Your task to perform on an android device: Set up a profile on the Memrise app.
Image 0: 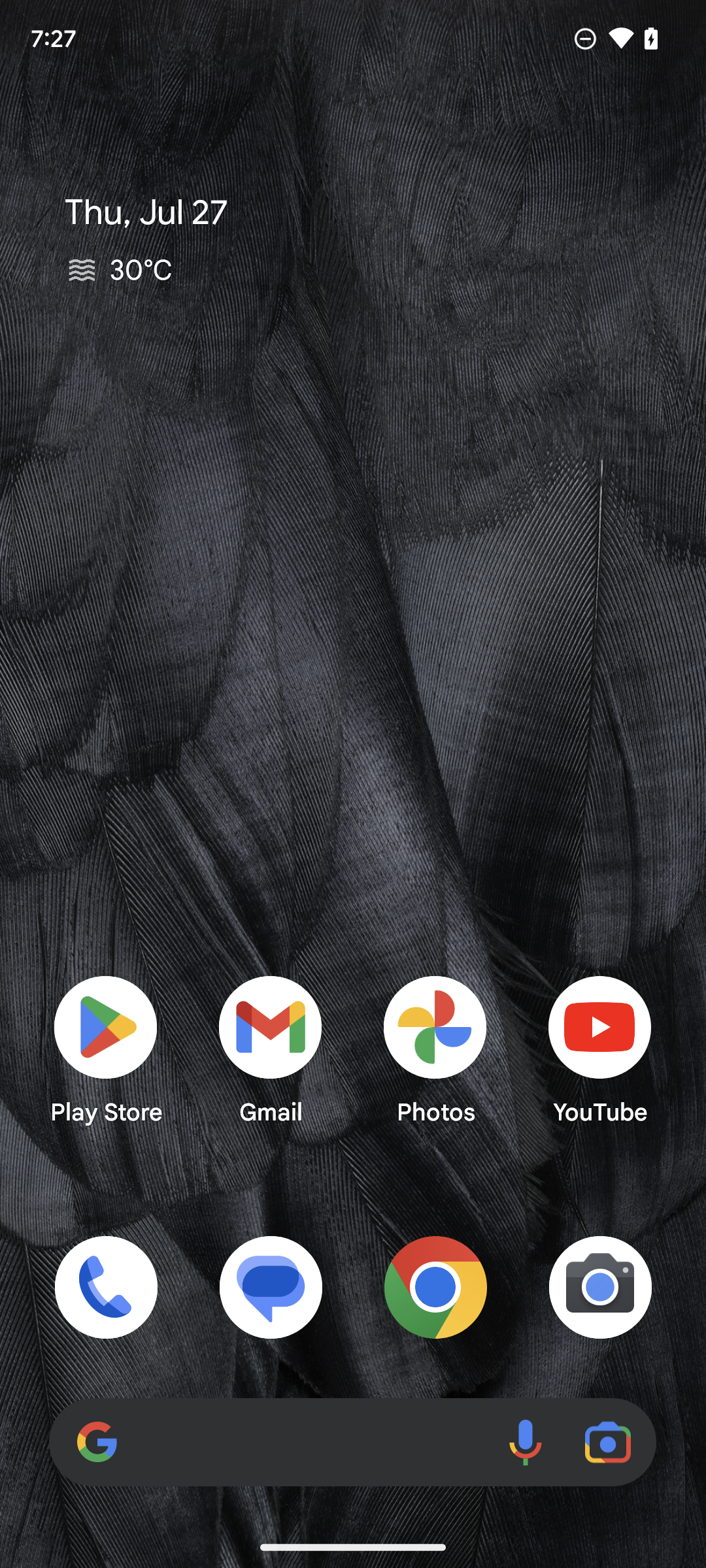
open the Memrise app.
Step 0: open app "Memrise"
Image 1: 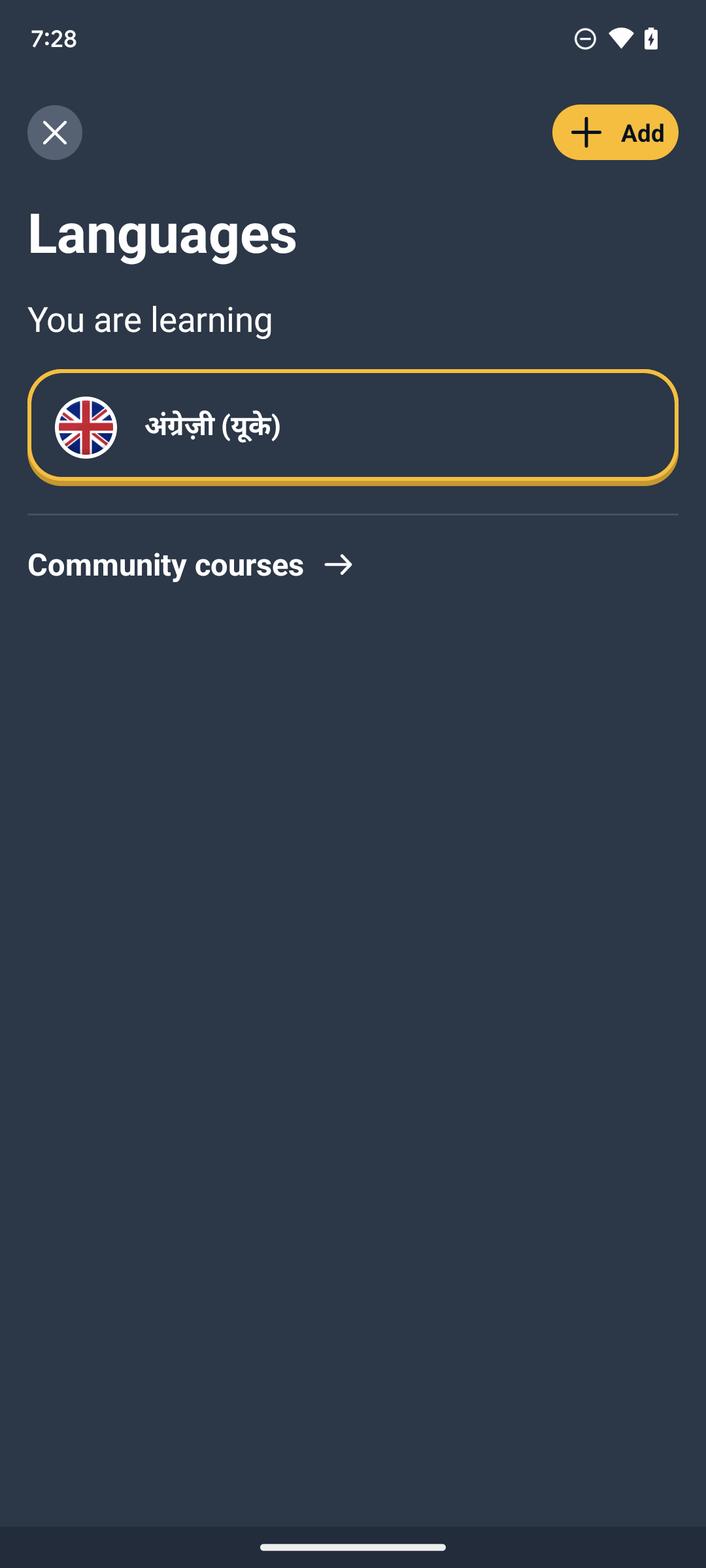
open the Memrise app.
Step 1: wait
Image 2: 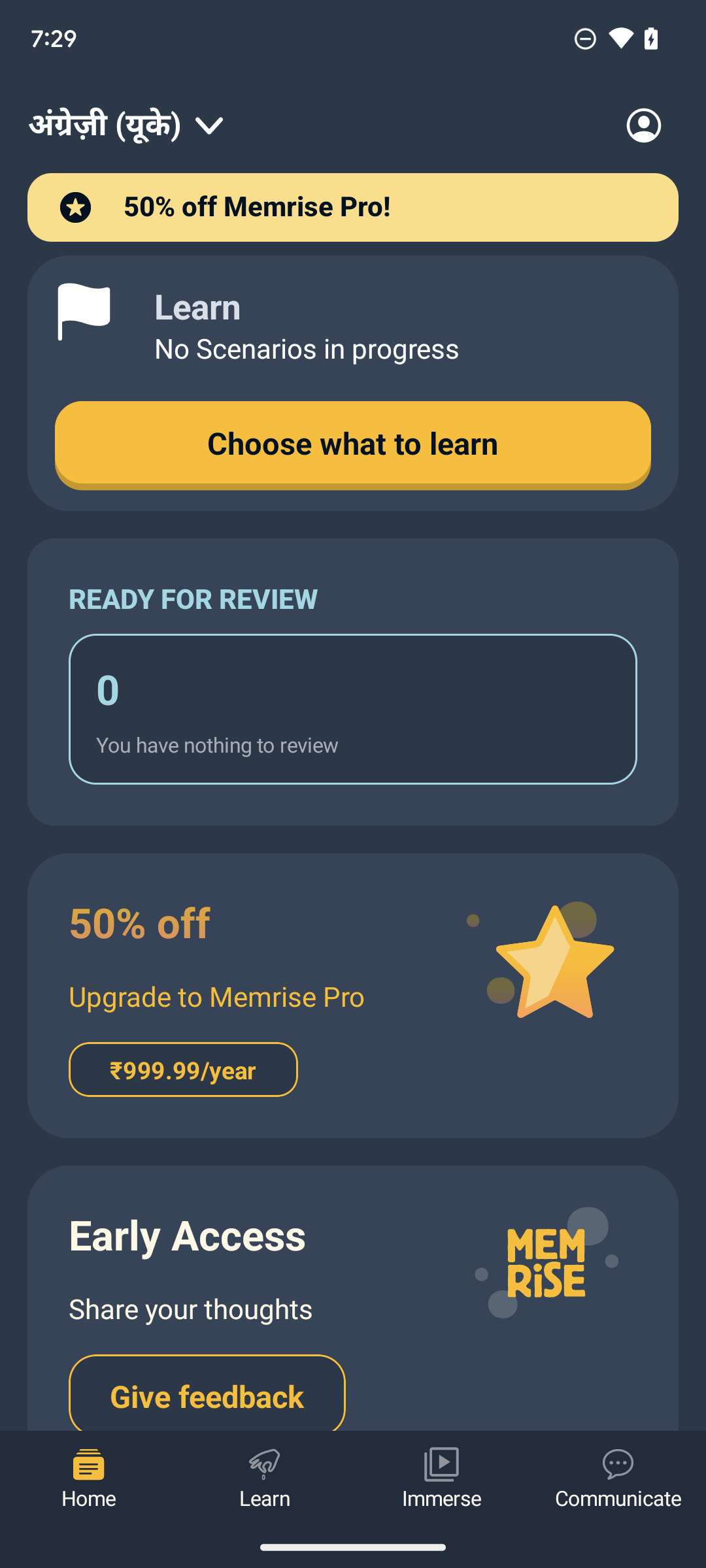
Tap on the profile present in the right corner of the screen.
Step 2: click (639, 123)
Image 3: 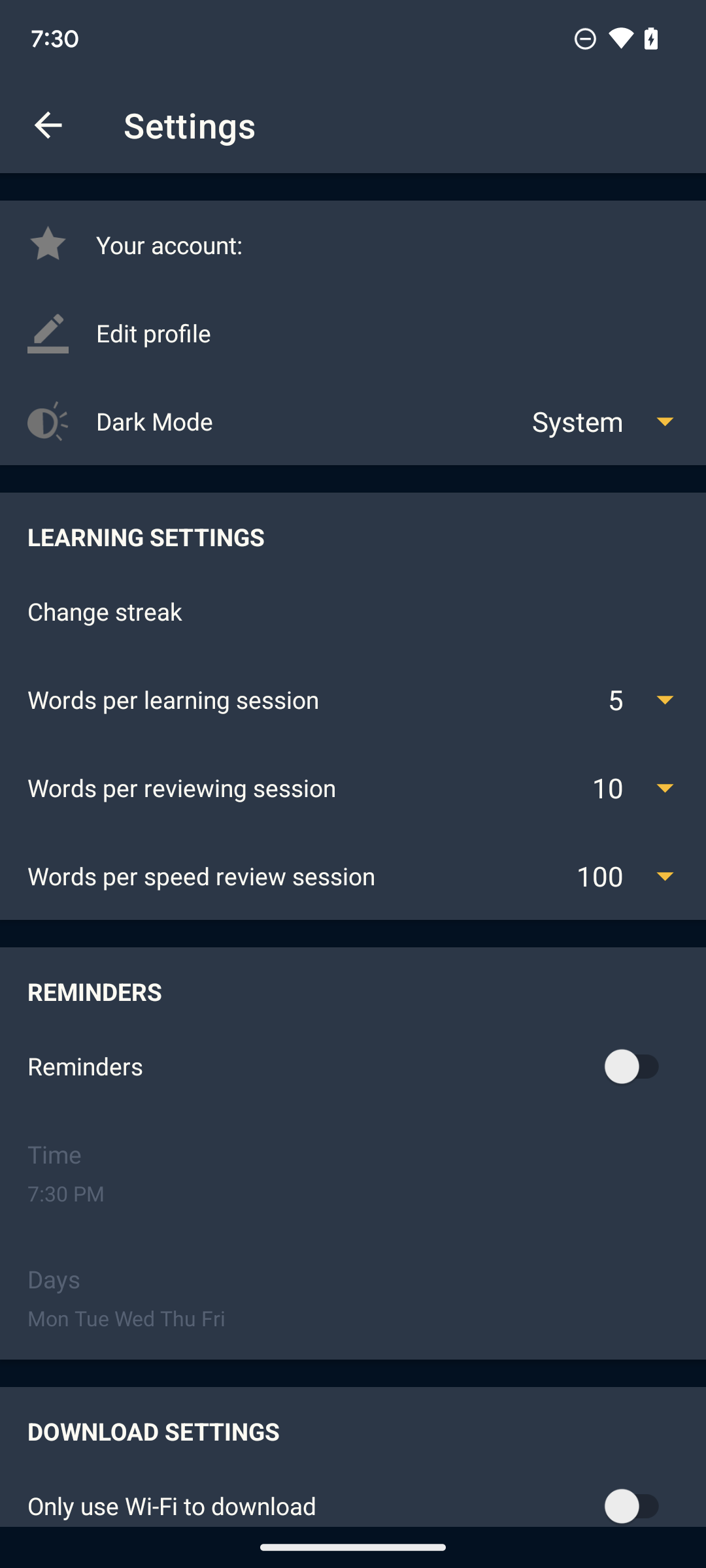
Tap on Edit Profile, present at the first line on the screen.
Step 3: click (387, 333)